Your task to perform on an android device: Open the Taskito app and add a due date of July 30, 2023 for Driving Licence Task.
Image 0: 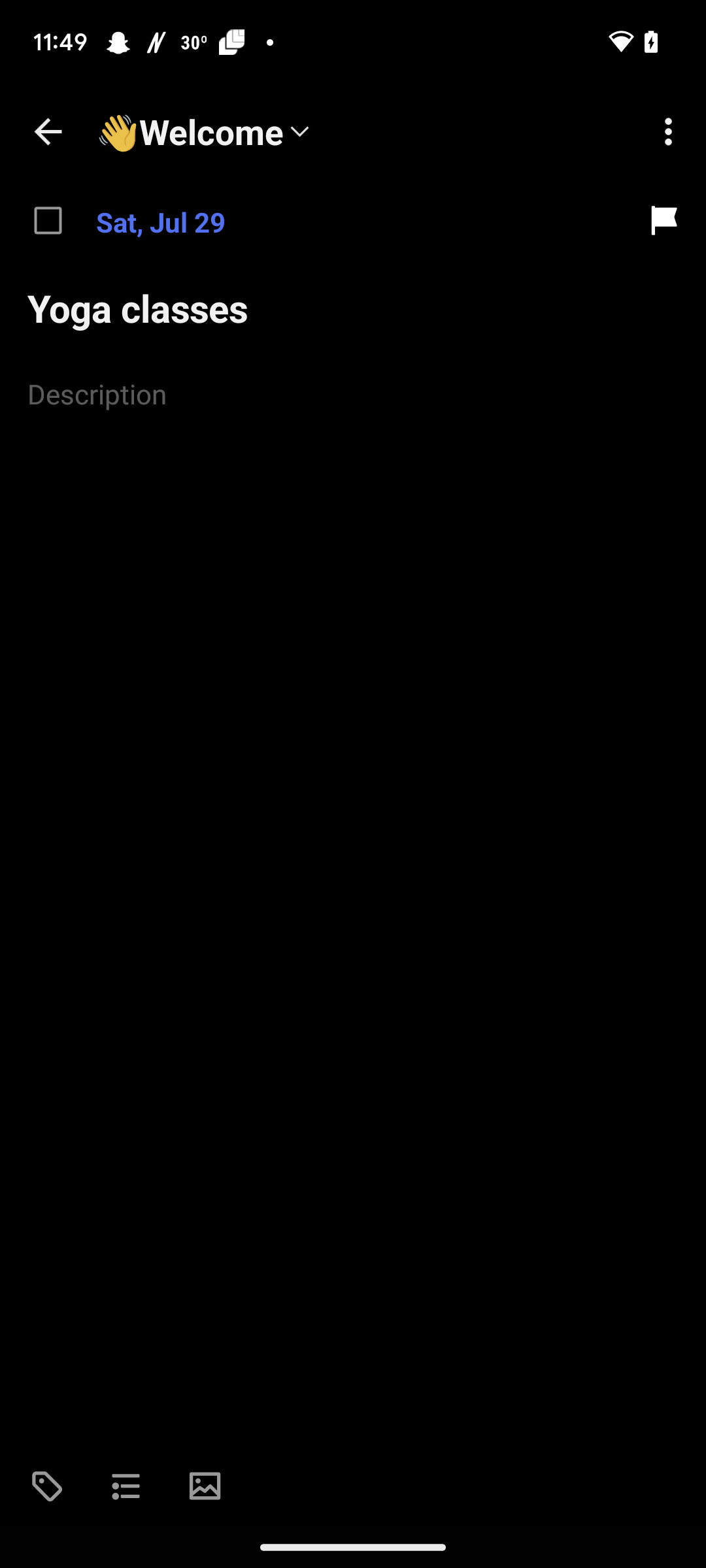
Open the Taskito app
Step 0: open app "Taskito"
Image 1: 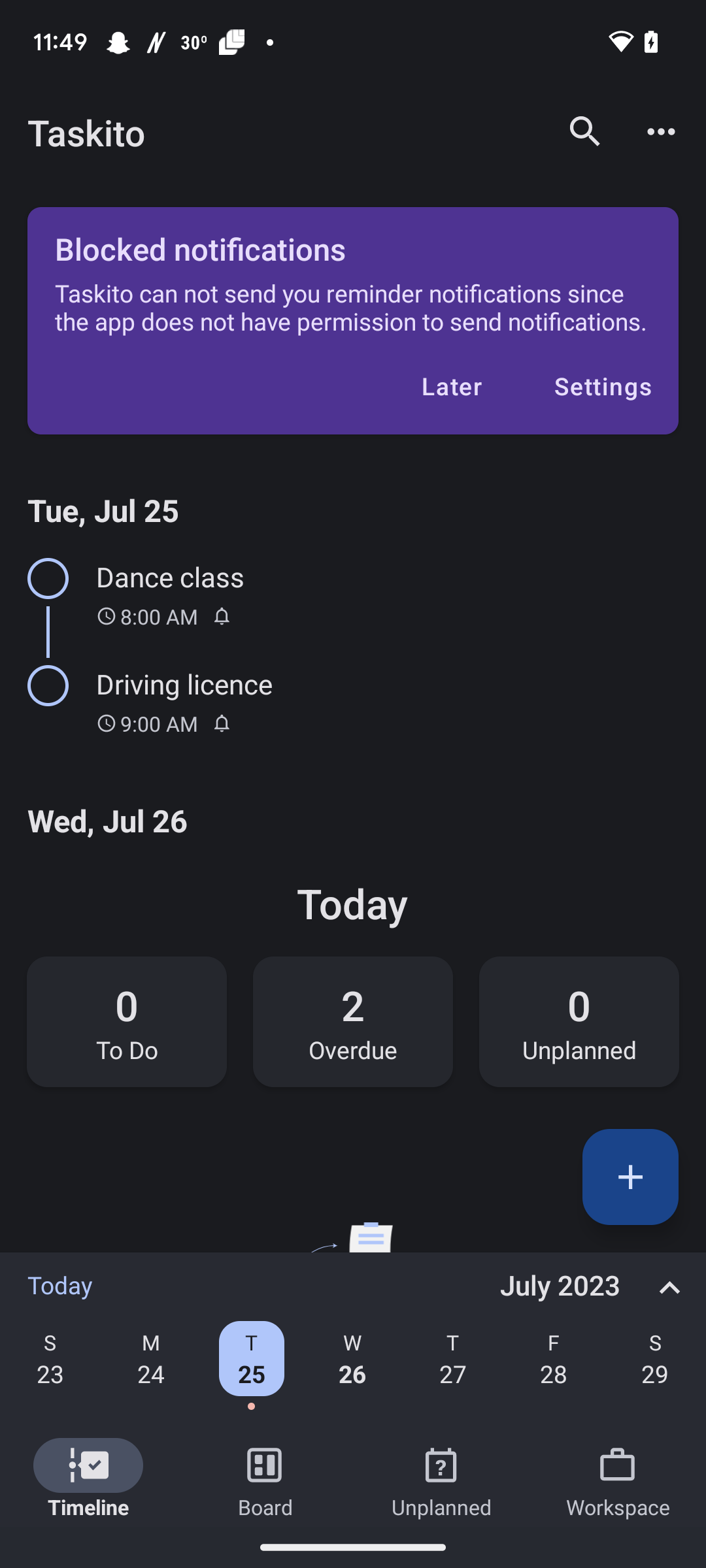
Click on the Driving Licence Task
Step 1: click (387, 683)
Image 2: 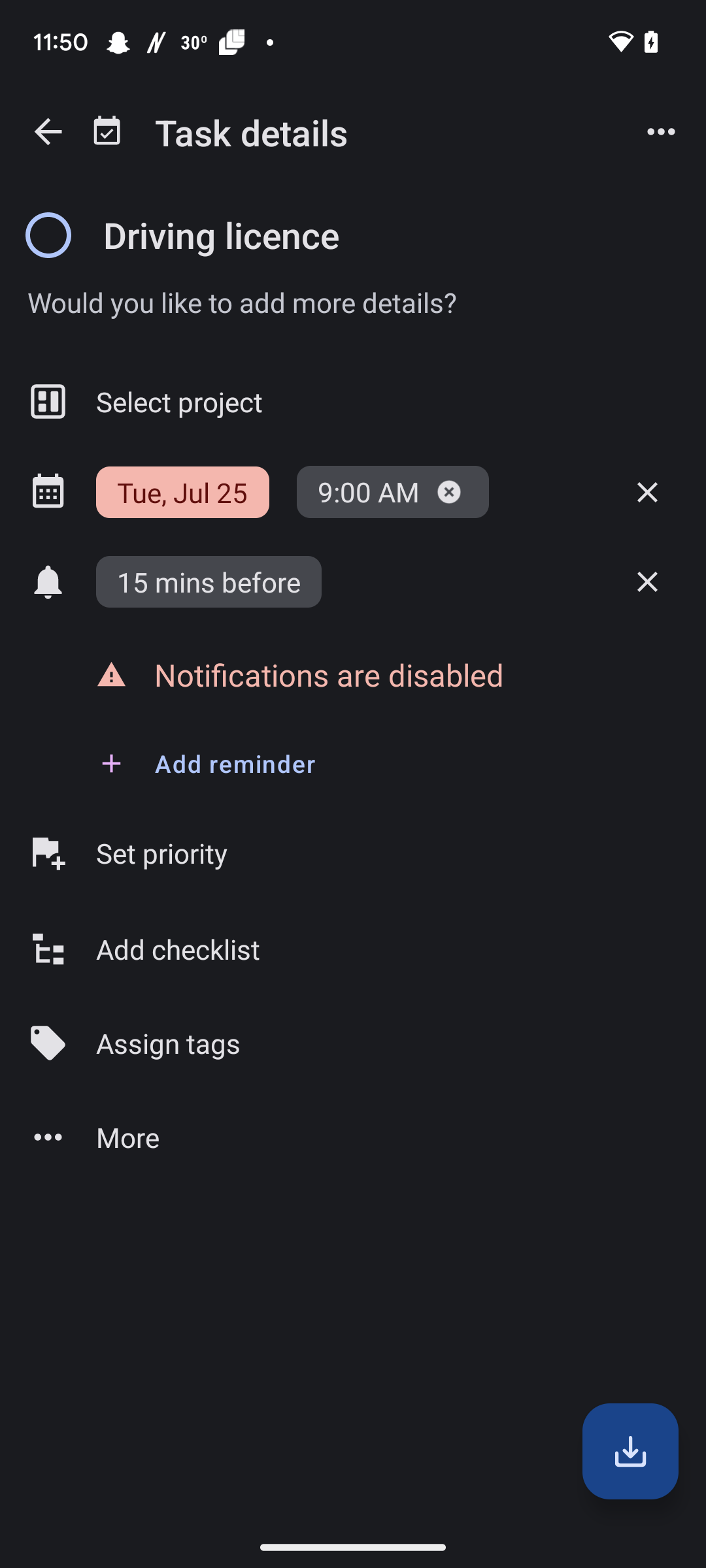
Click on Tue, Jul 25.
Step 2: click (182, 492)
Image 4: 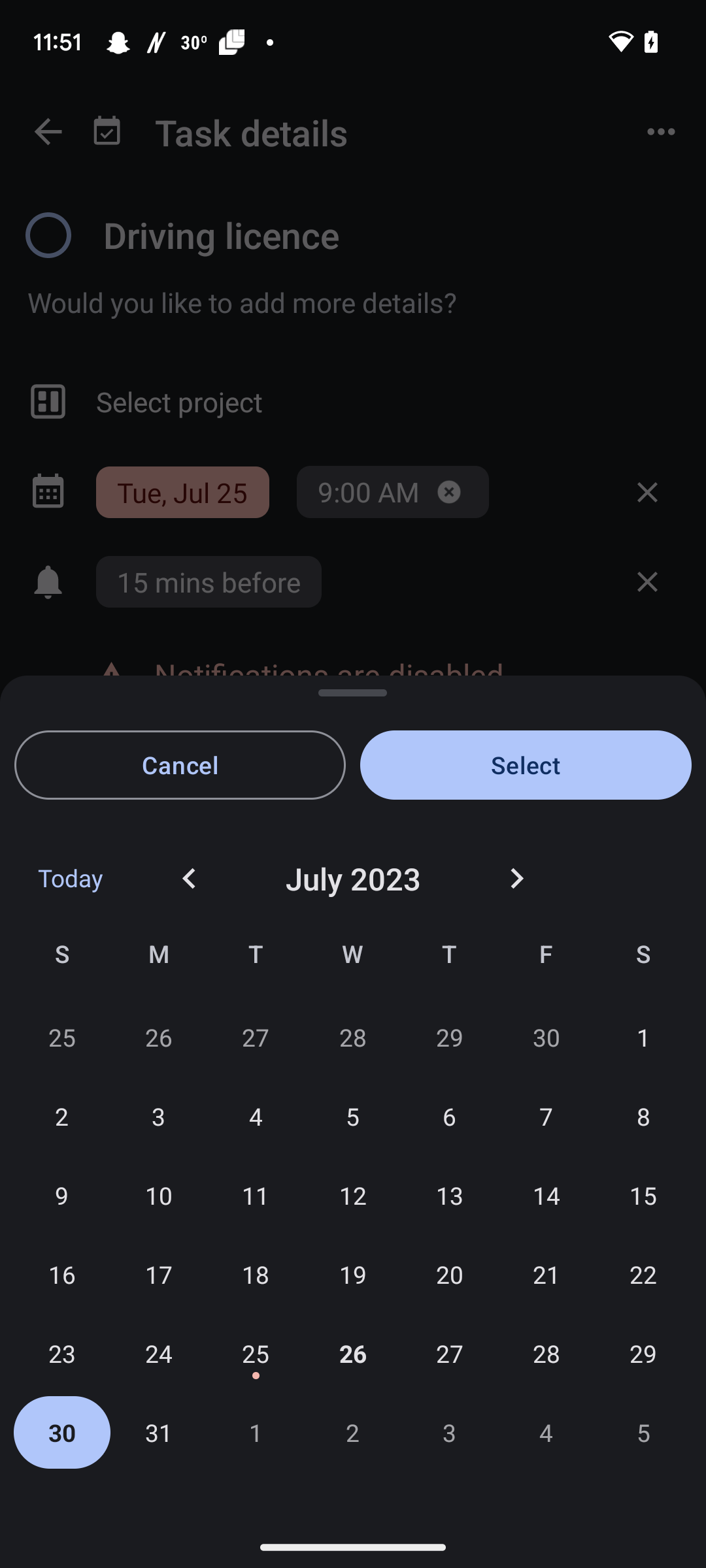
Click on the select button
Step 4: click (526, 764)
Image 5: 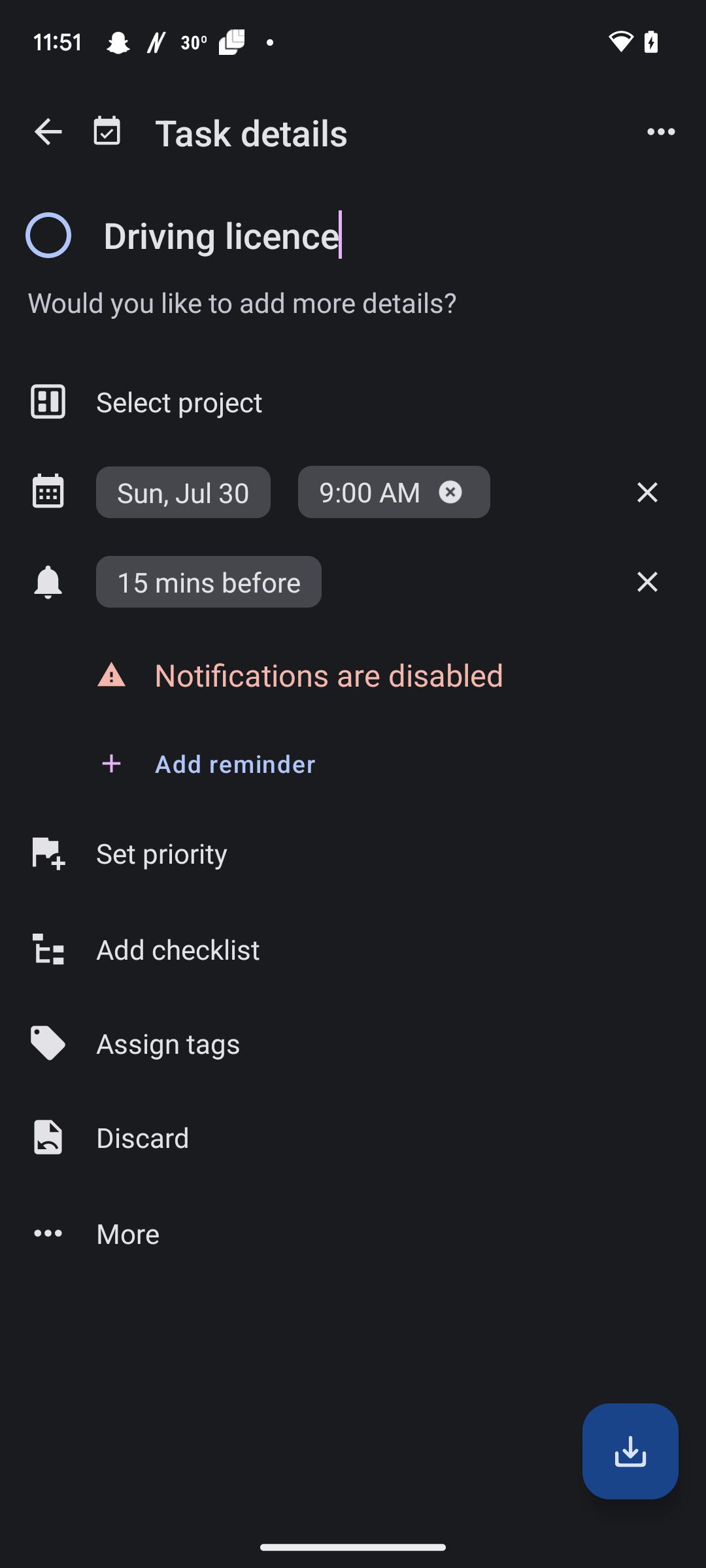
click on the save icon at the bottom corner of the screen
Step 5: click (630, 1450)